Your task to perform on an android device: Look for the shoes with the size filter of 8 in the ebay app.
Image 1: 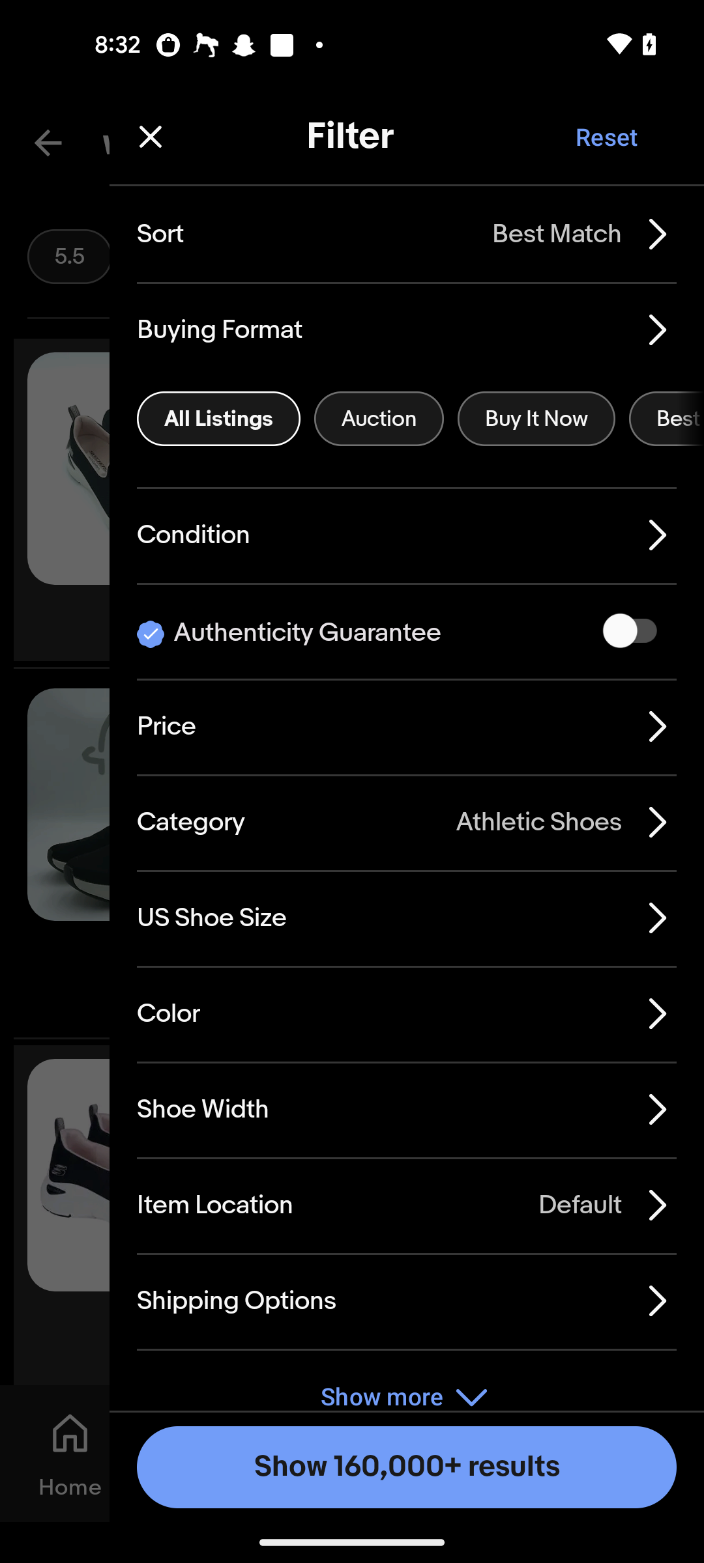
Click on the us shoe size option 
Step 1: click (380, 909)
Image 2: 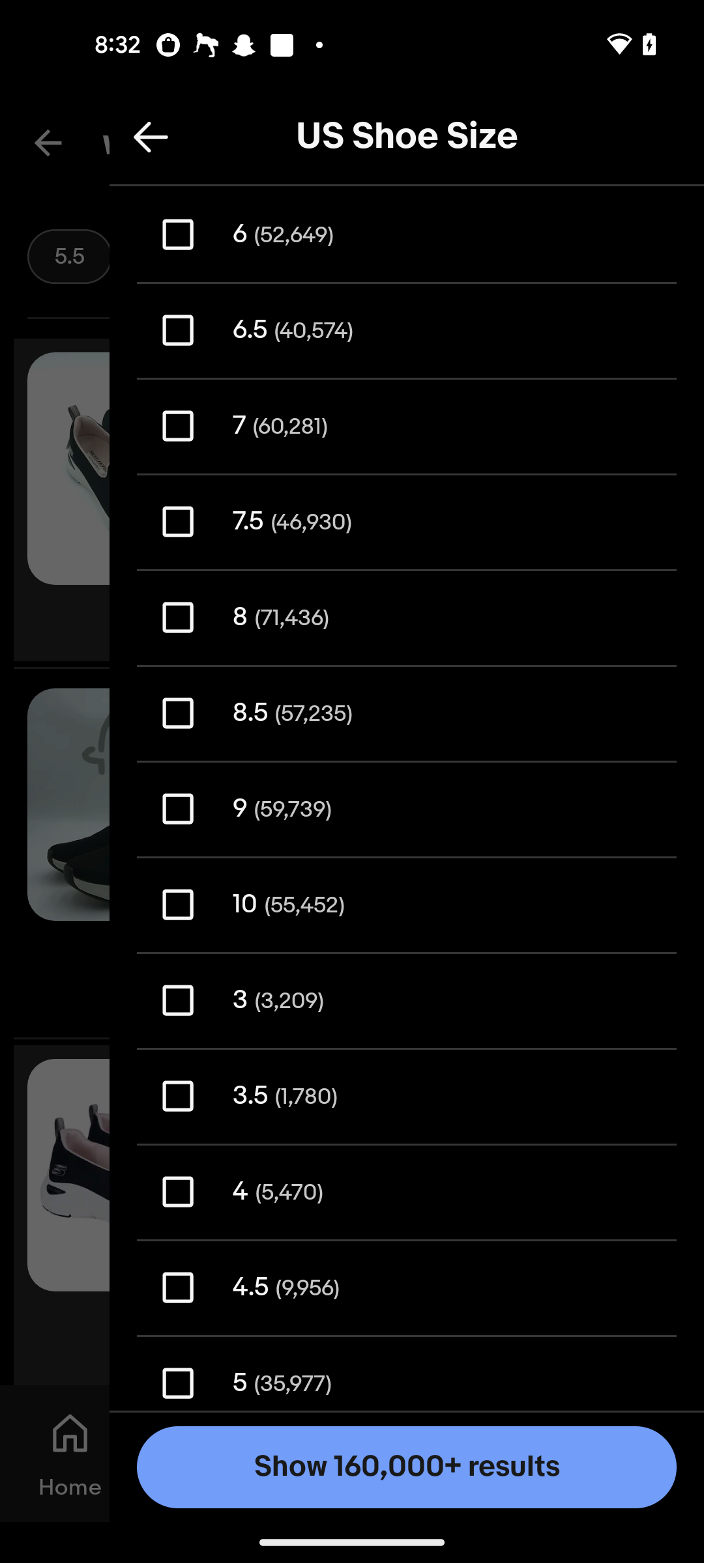
Select the size 8
Step 2: click (178, 617)
Image 3: 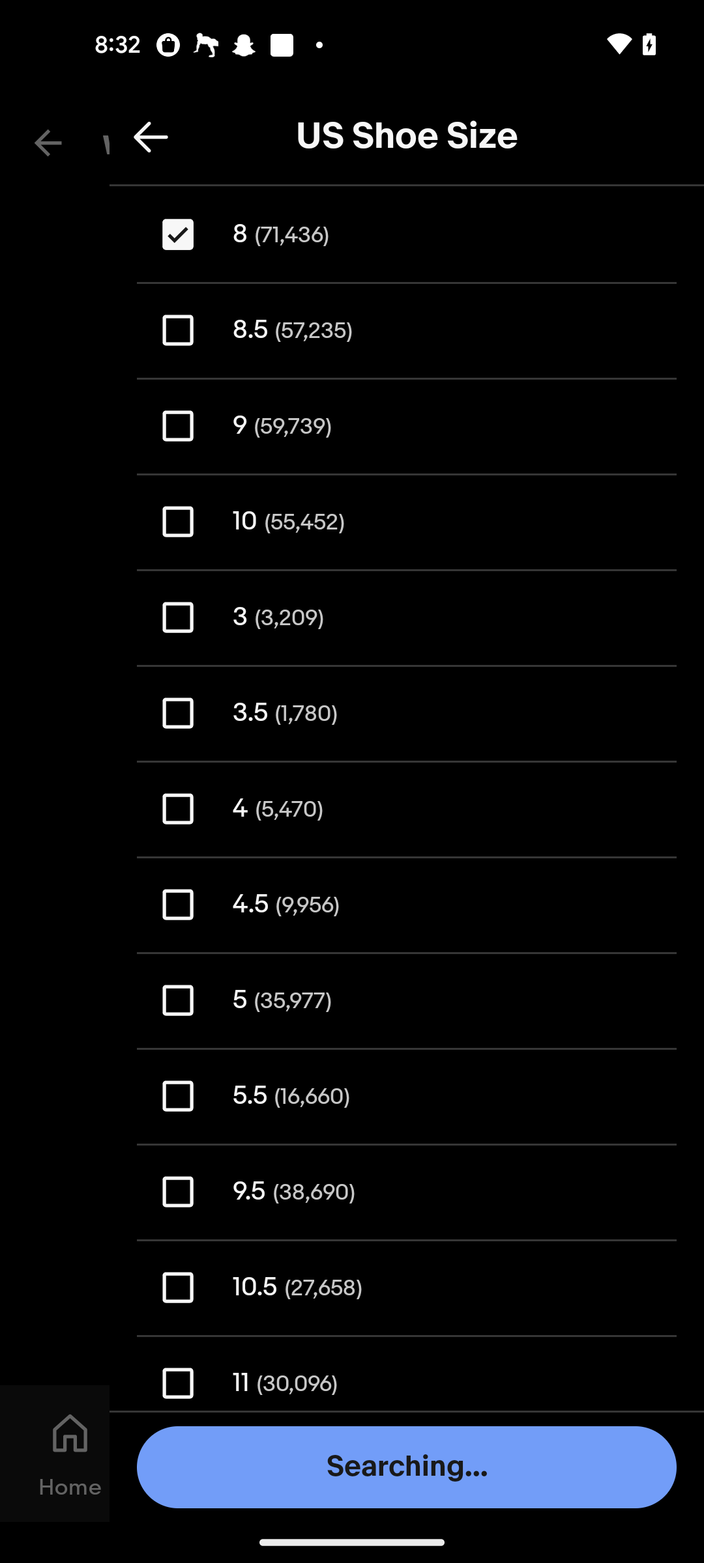
Select the size 8
Step 3: wait
Image 4: 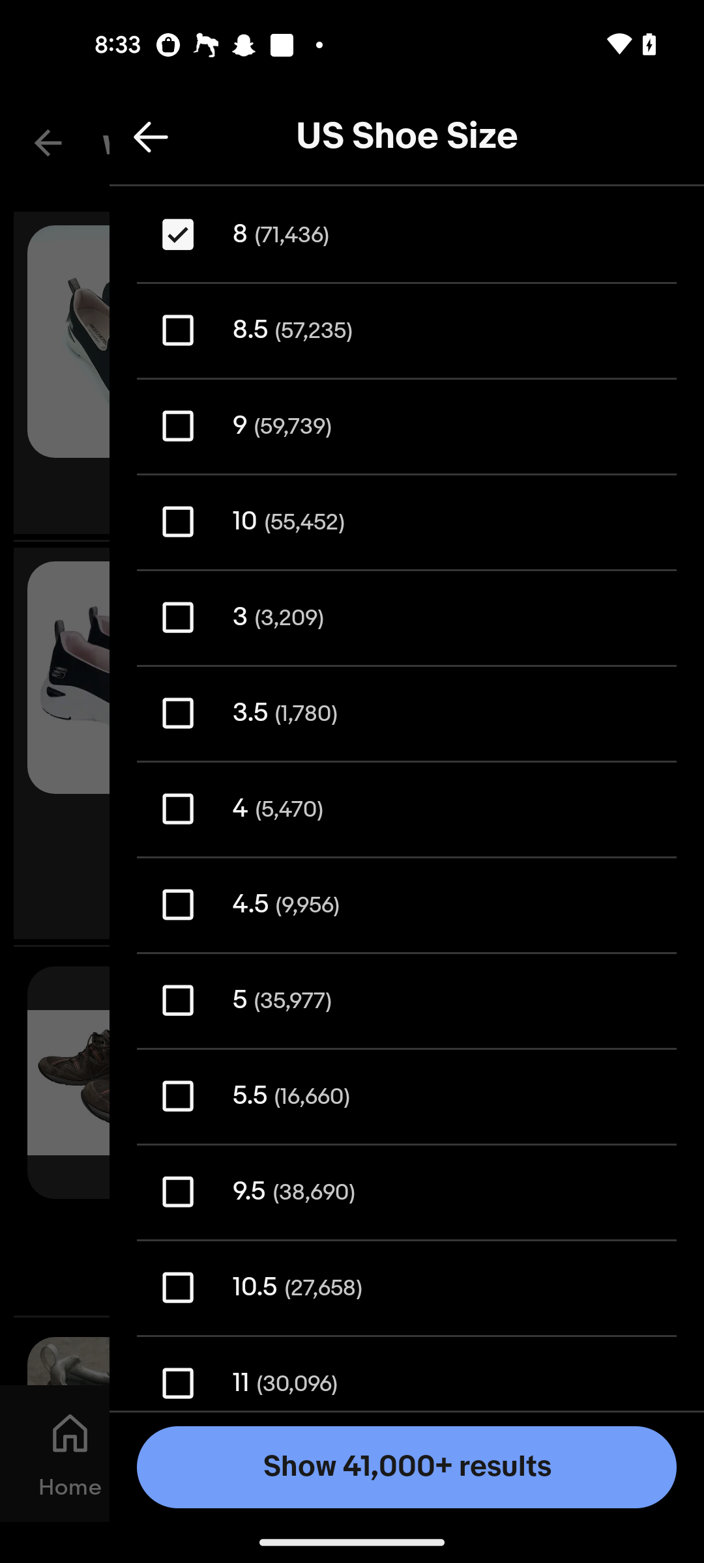
Click on the Show button
Step 4: click (352, 1454)